Your task to perform on an android device: Add this item to the cart.
Image 2: 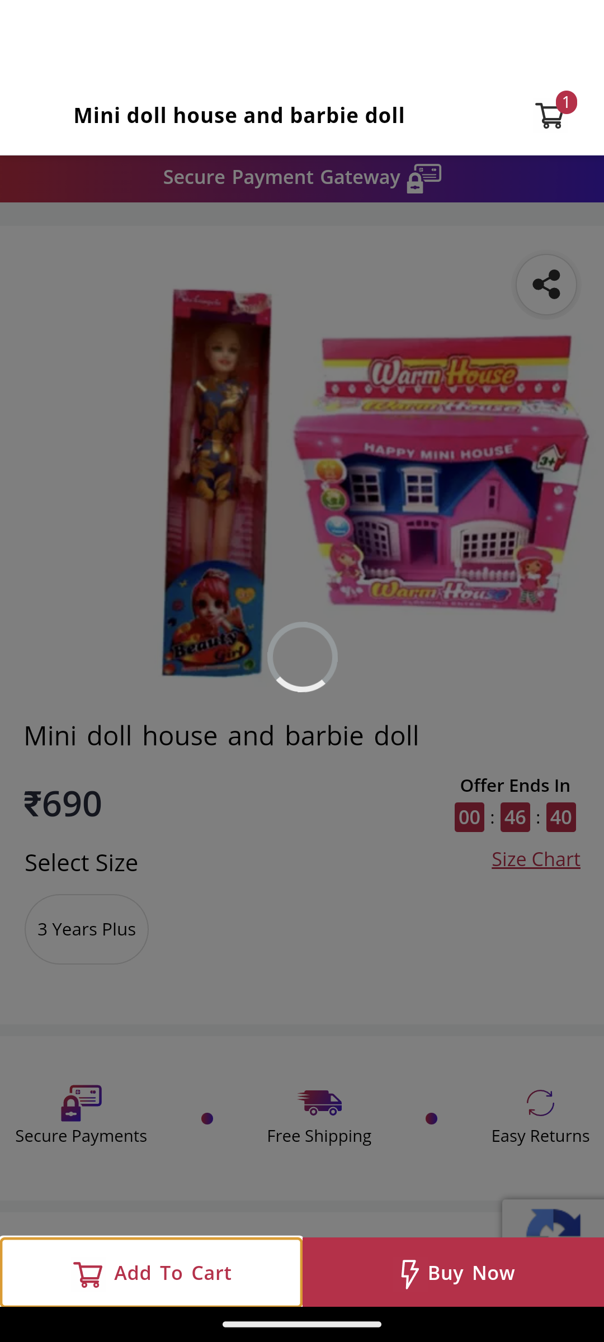
Click on the add to cart option presented on the left side at the bottom.
Step 2: wait